Your task to perform on an android device: Open the TickTick app and share the Pilates Classes task to dbwscratch.test.id10@gmail.com. 
Image 0: 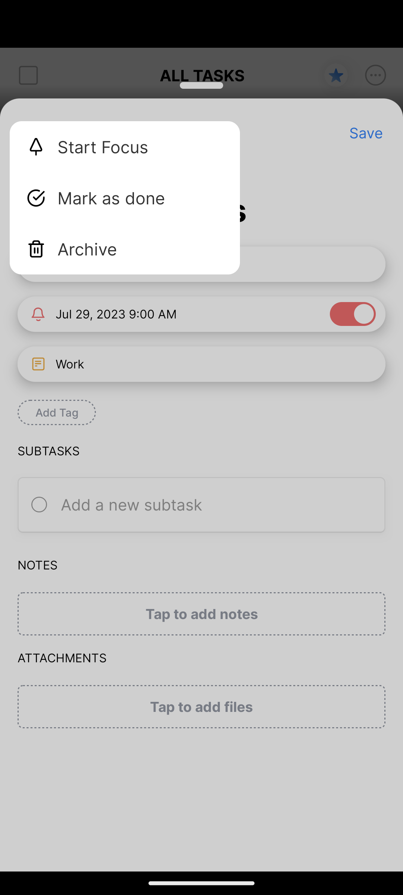
Open the TickTick app
Step 0: open app "TickTick"
Image 1: 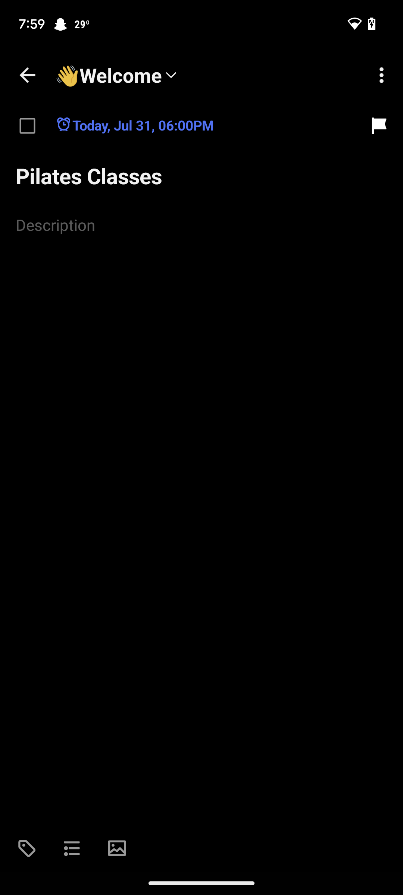
Click on the three dots at the top right corner of the screen
Step 1: click (381, 75)
Image 2: 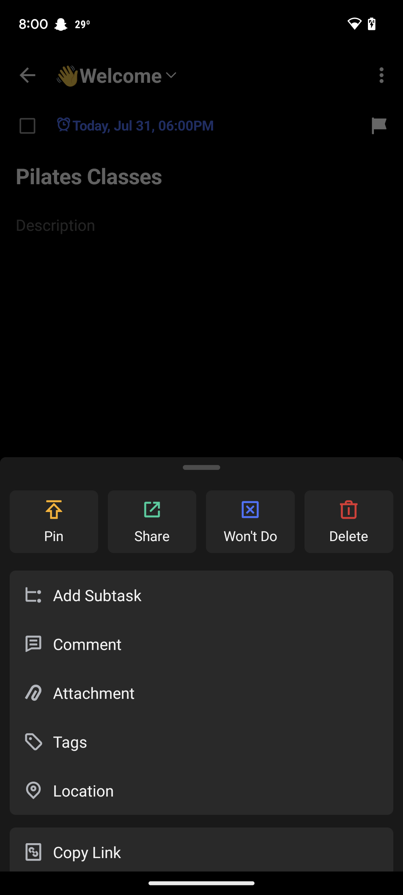
Click on the share tab
Step 2: click (152, 522)
Image 3: 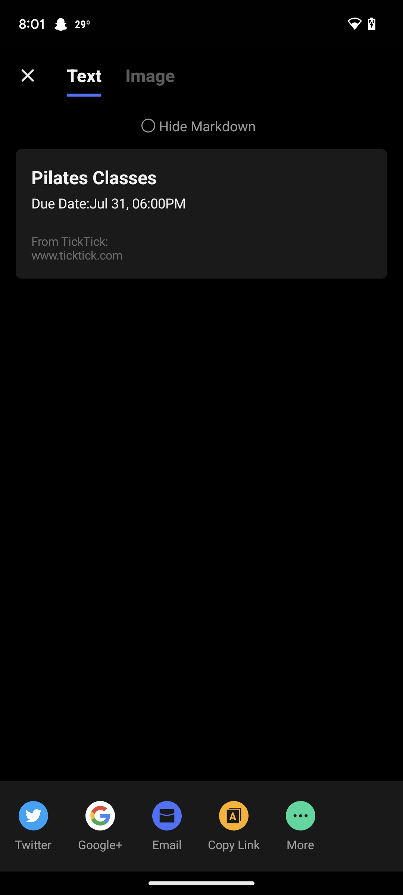
Click on the email option
Step 3: click (167, 826)
Image 4: 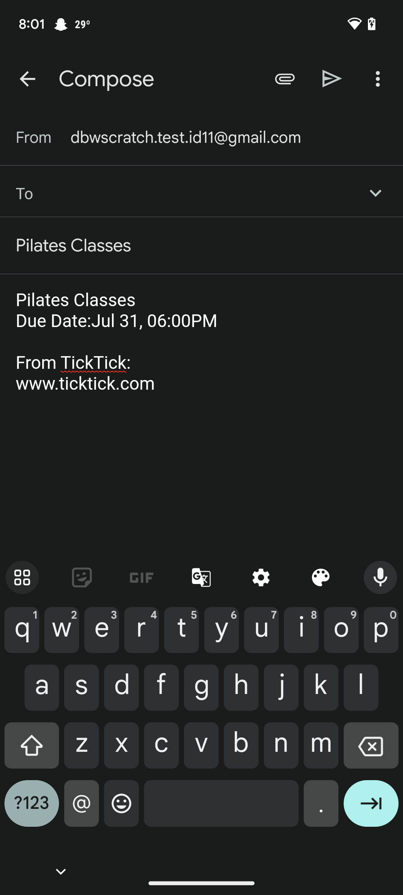
Enter the email id "dbwscratch.test.id10@gmail.com" in "to" text box
Step 4: type "dbwscratch.test.id10@gmail.com"
Image 5: 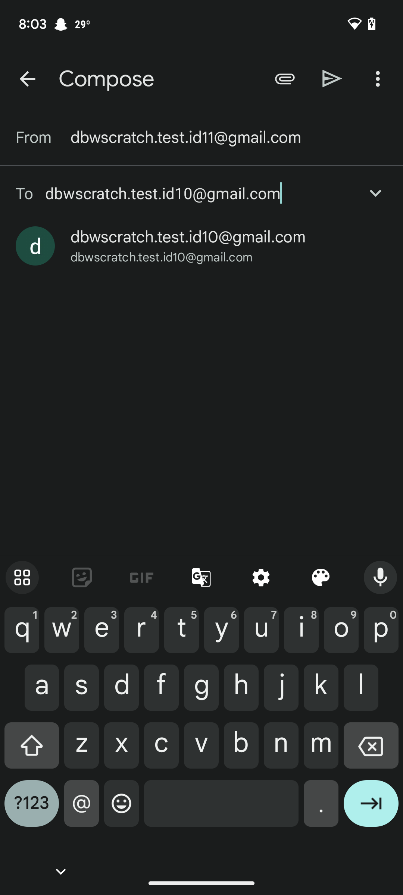
Click on the enter icon on the keyboard
Step 5: click (371, 809)
Image 6: 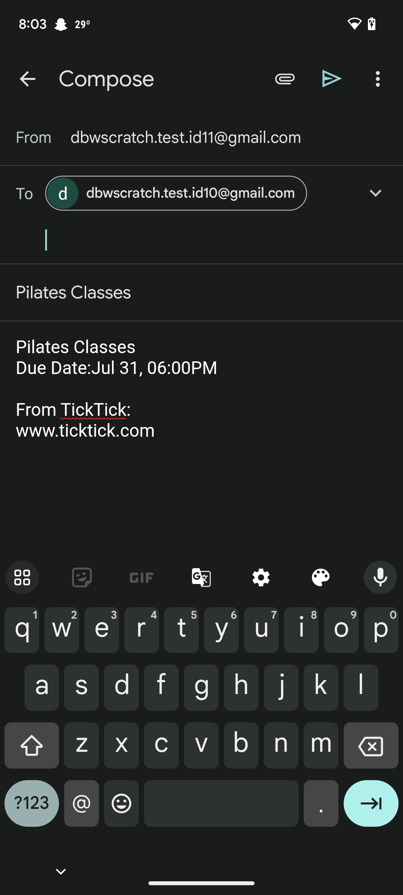
Click on the send icon at the top of the screen
Step 6: click (332, 79)